Your task to perform on an android device: I want to view the build number of my device.
Image 0: 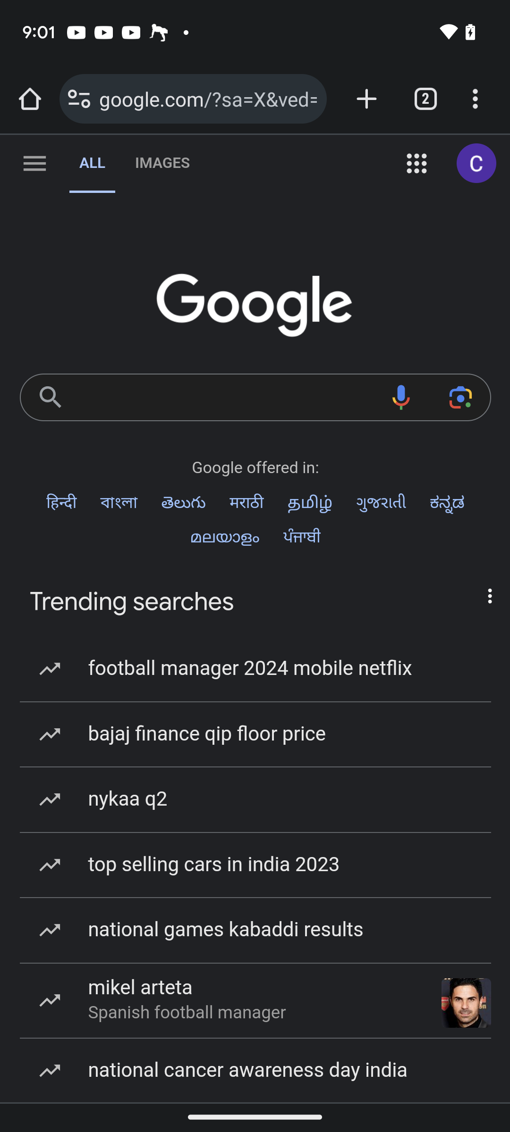
Open settings app
Step 0: open app "Settings"
Image 1: 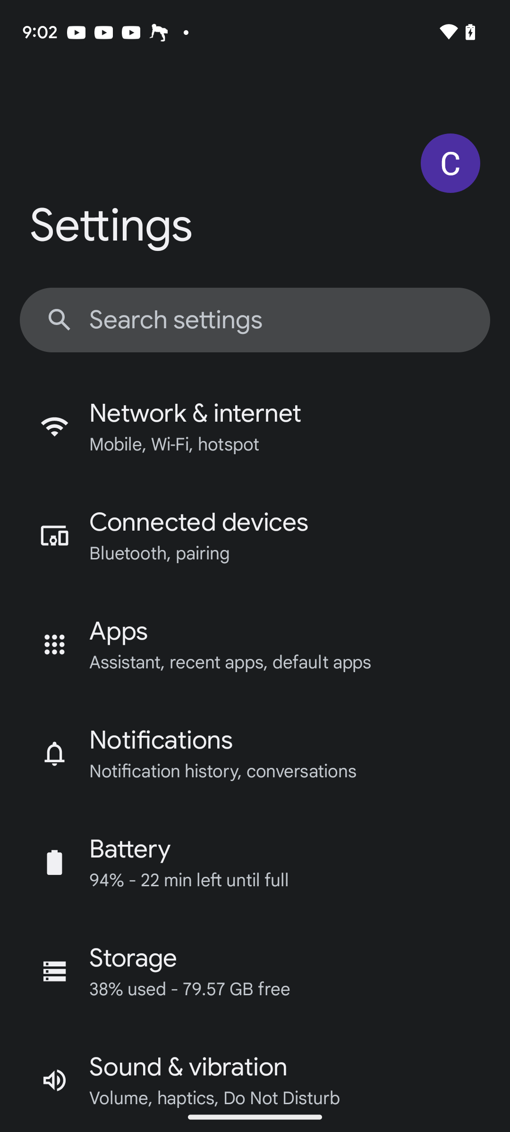
Click on the searchbar at the top of the screen
Step 1: click (178, 320)
Image 3: 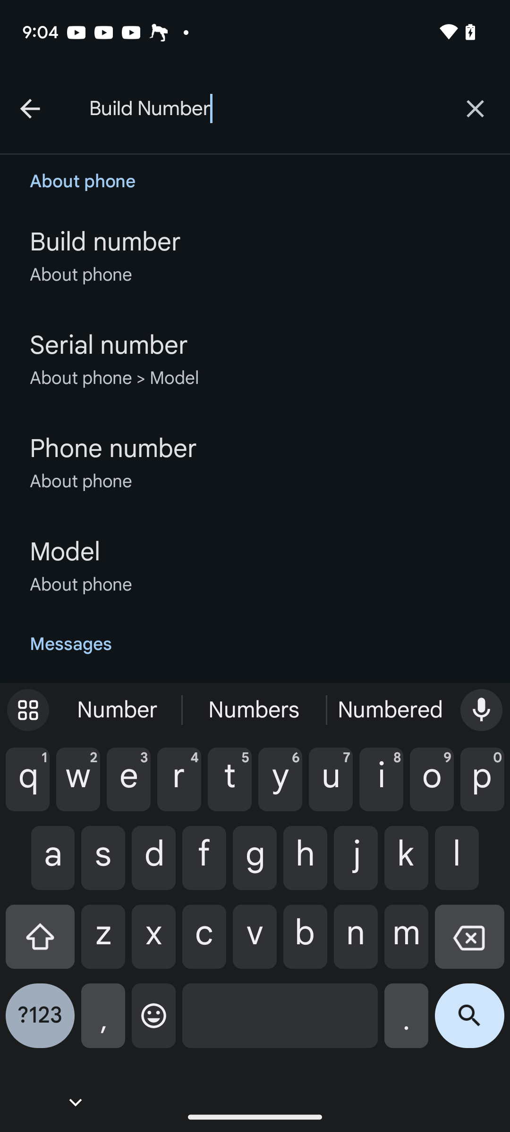
Click on the first search result
Step 3: click (260, 255)